Your task to perform on an android device: My previous drill set broke down, so I need a new one for my carpentry business. Find the drill set with the eBay app.
Image 0: 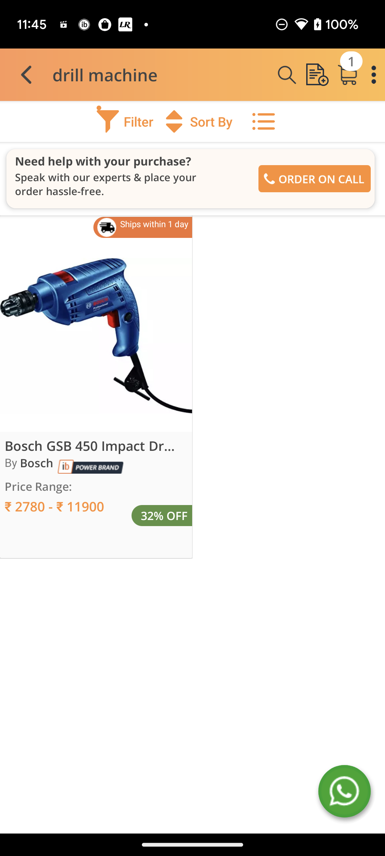
open eBay App
Step 0: open app "eBay"
Image 1: 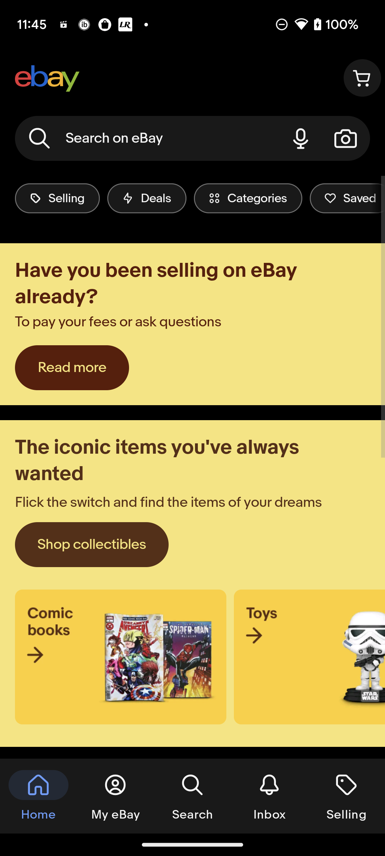
Click on the search bar at the top of the screen
Step 1: click (147, 138)
Image 2: 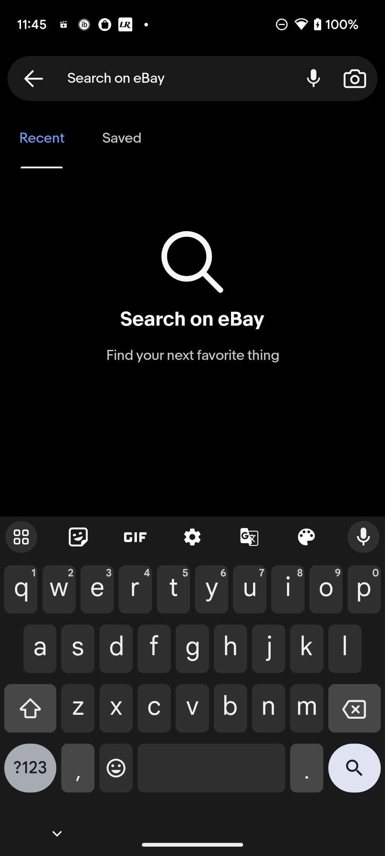
Search for Drill set
Step 2: type "Drill set"
Image 3: 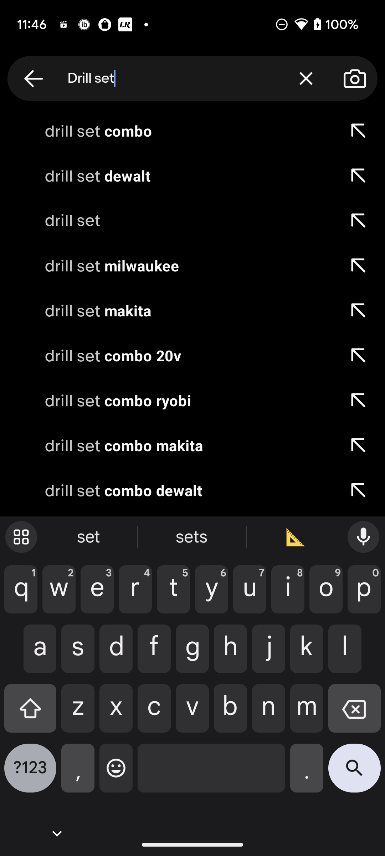
Click on the search button at the bottom right corner of the screen
Step 3: click (354, 774)